Your task to perform on an android device: I want to view the professional screw kits by TRIXIG product to see the price and quality in the IKEA app
Image 0: 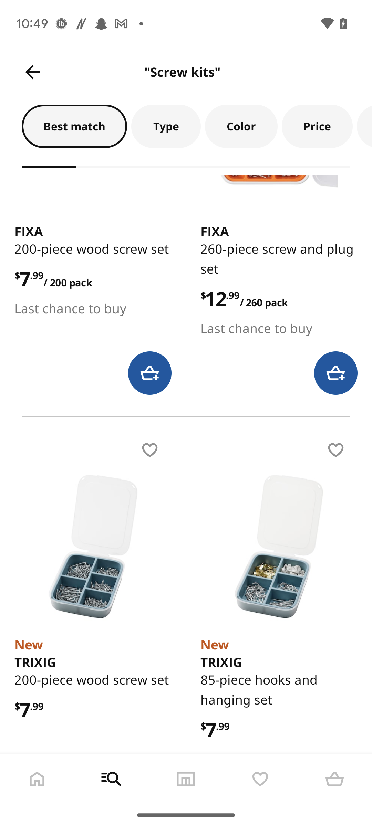
Click on the 200 piece option
Step 0: click (93, 547)
Image 1: 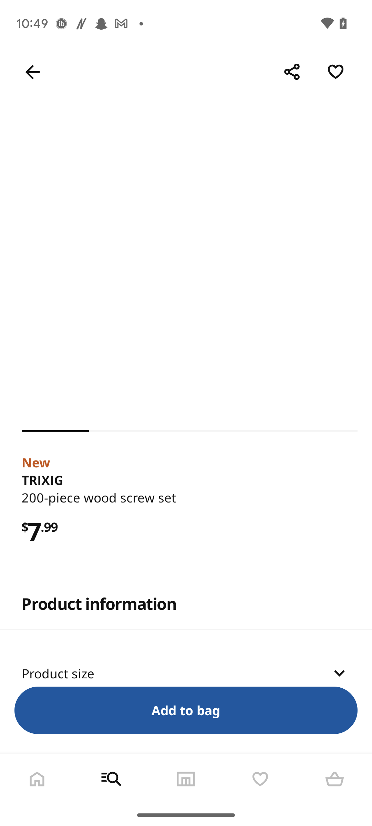
Click on the 200 piece option
Step 1: wait